Your task to perform on an android device: I would like to add my favorite book, Just Mercy, to the cart to buy it later.
Image 0: 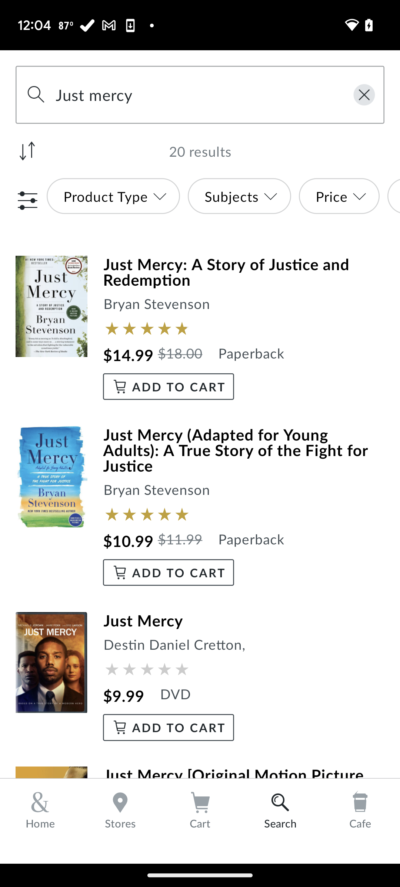
Click on add to cart
Step 0: click (178, 387)
Image 1: 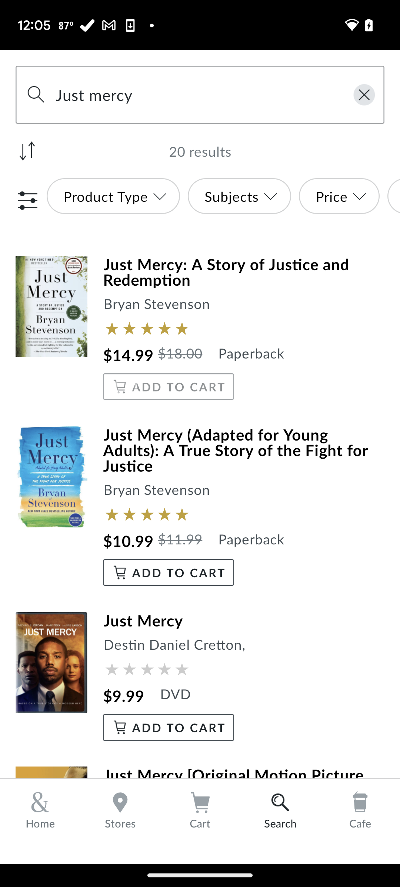
Click on the cart
Step 1: click (200, 821)